Your task to perform on an android device: I regularly do 20 minutes of yoga in the park, so I started tracking my yoga sessions with the Google fit app.
Image 0: 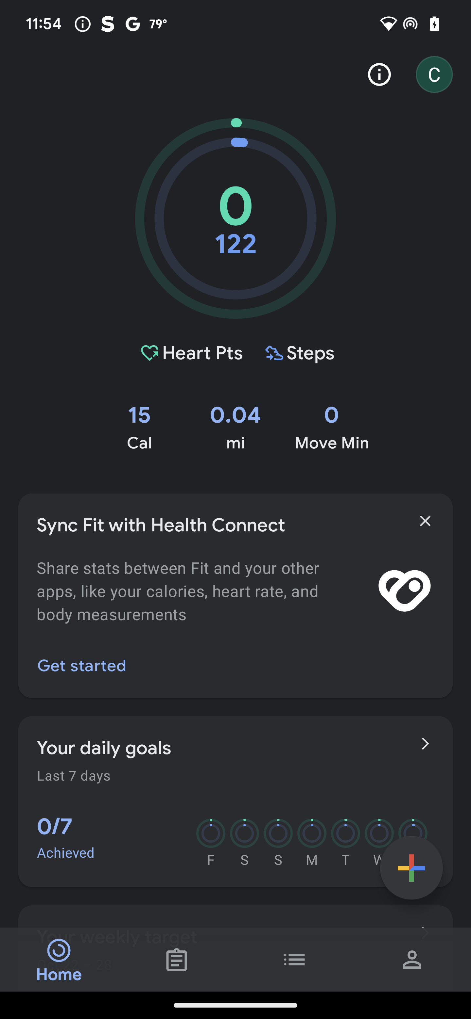
Click on the add icon 
Step 0: click (411, 868)
Image 1: 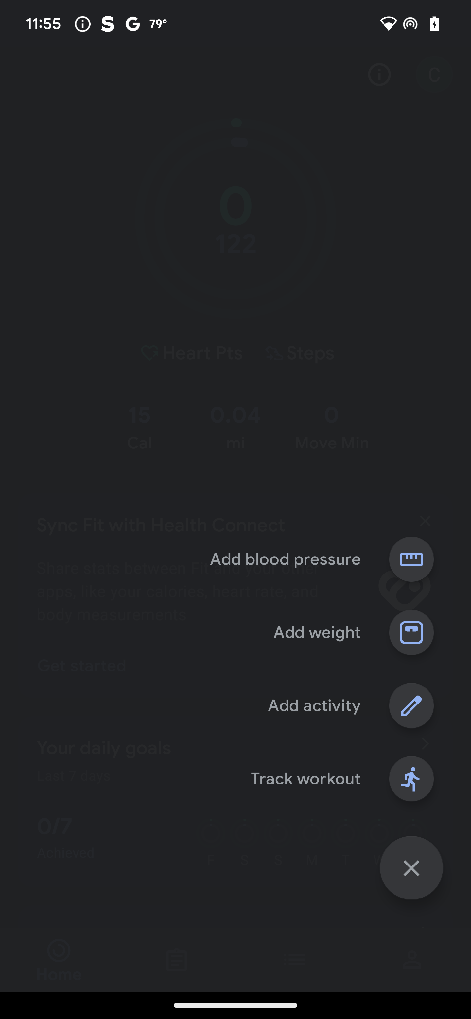
Click on the track workout 
Step 1: click (412, 777)
Image 2: 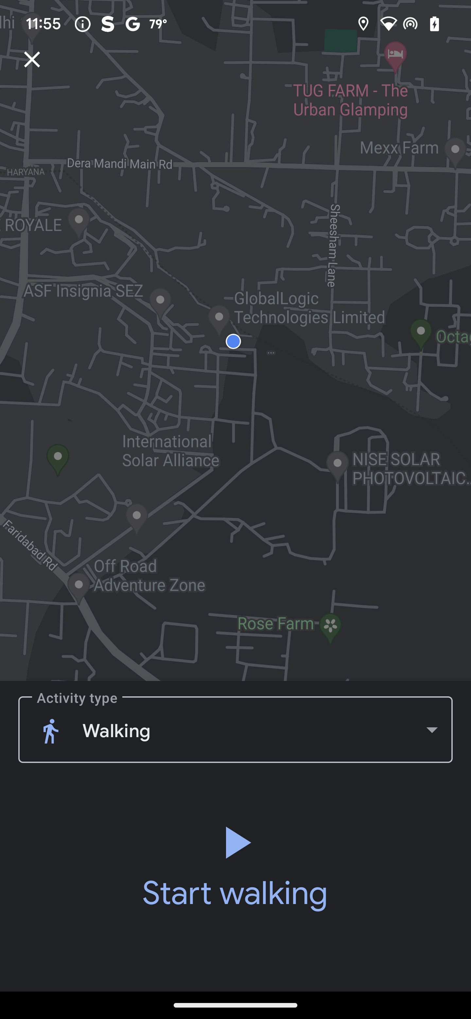
Click to choose the workout type
Step 2: click (226, 731)
Image 3: 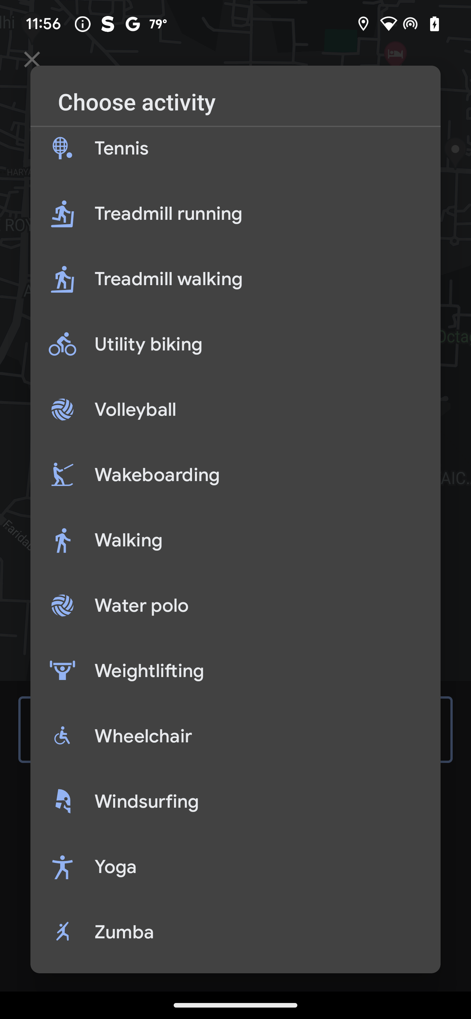
Click on the yoga
Step 3: click (235, 867)
Image 4: 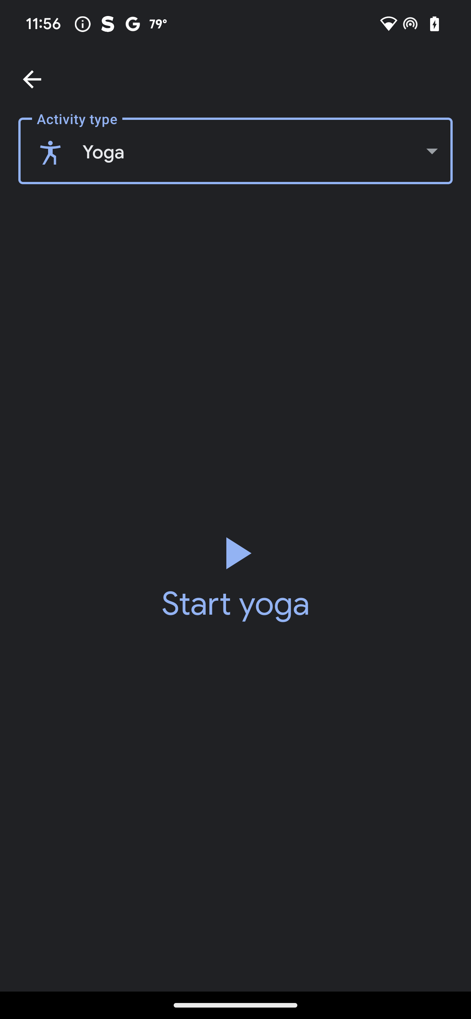
Click on the start button
Step 4: click (235, 576)
Image 5: 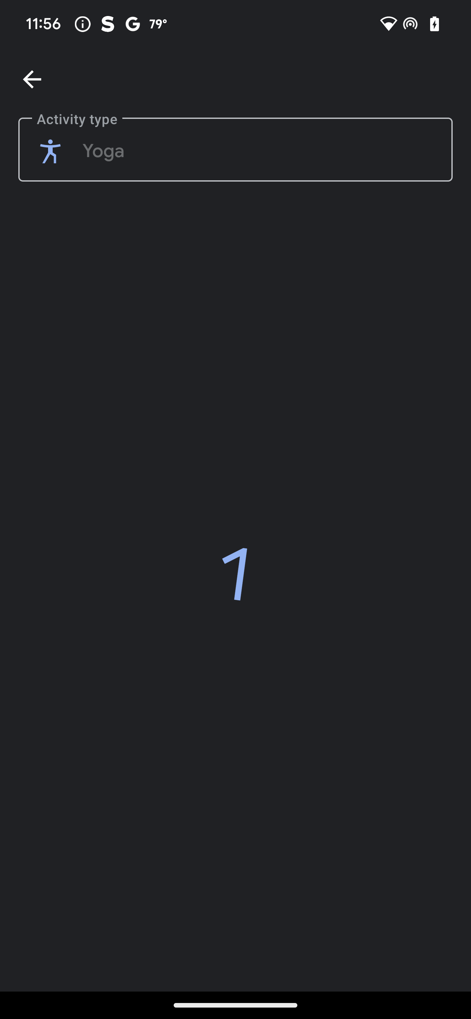
Click on the start button
Step 5: wait